Your task to perform on an android device: Open OLX India app, View the list of search results and open the TVS Apache RTR 160 4V Bike and View photos
Image 0: 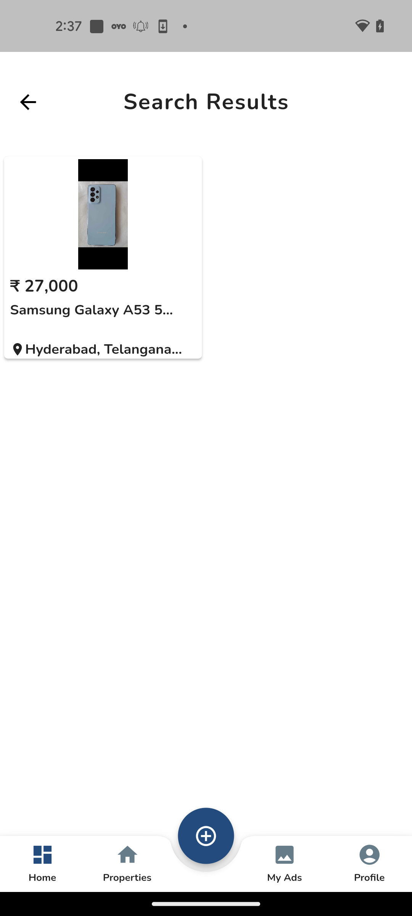
Open OLX India app
Step 0: open app "OLX India"
Image 1: 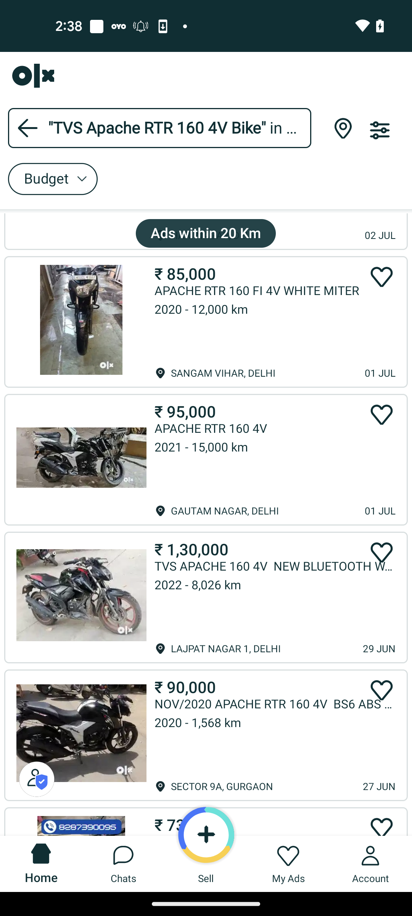
Scroll down
Step 1: scroll down
Image 3: 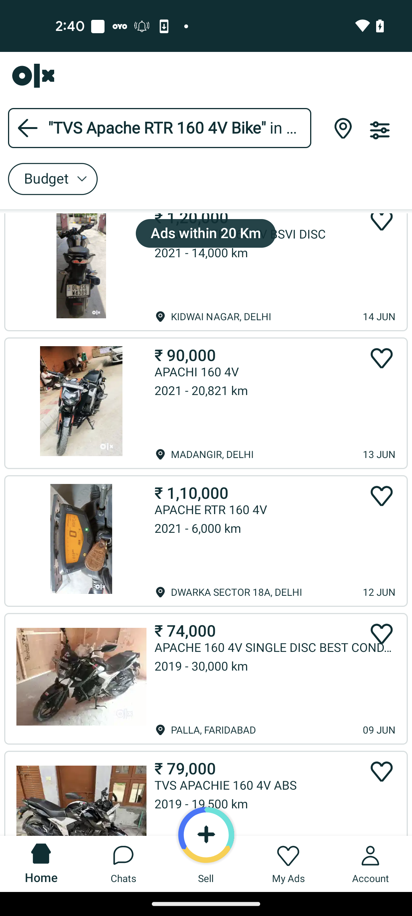
Scroll down
Step 3: scroll down
Image 4: 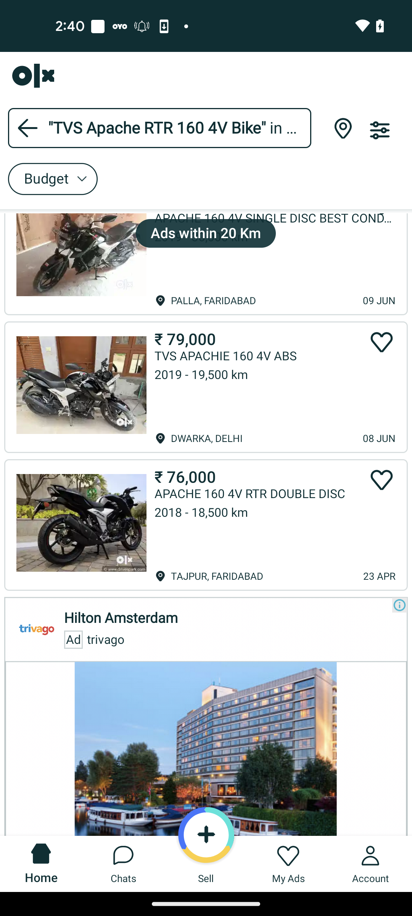
Open the TVS Apache RTR 160 4V Bike
Step 4: click (275, 356)
Image 5: 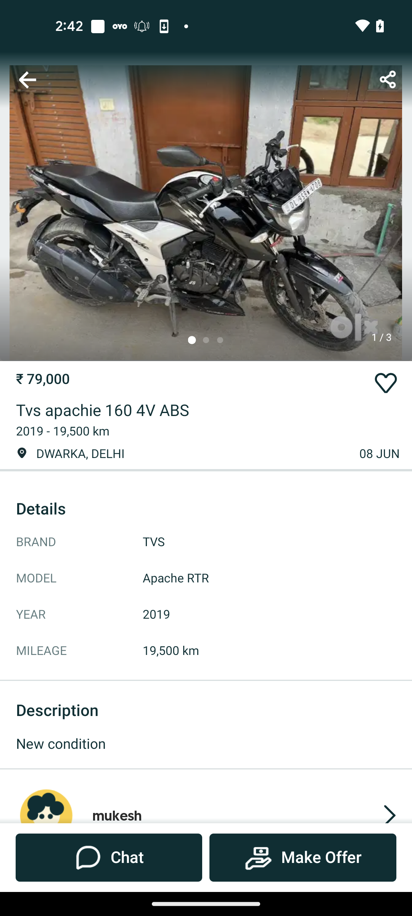
Click on the Photo
Step 5: click (203, 211)
Image 6: 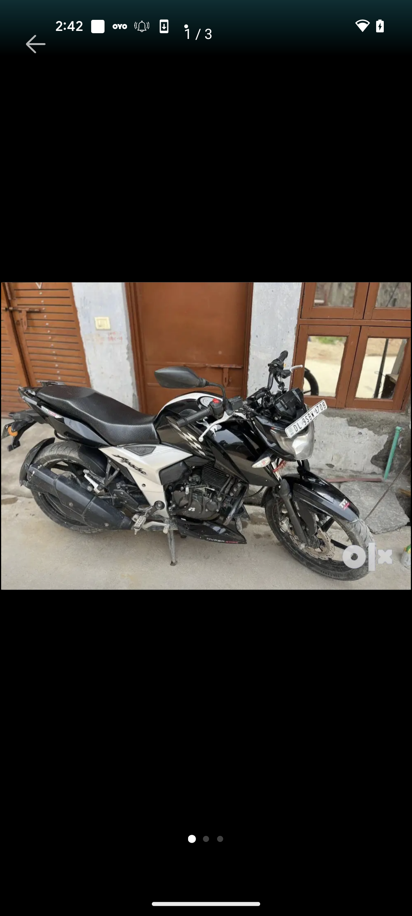
Swipe left to view more photos
Step 6: scroll right
Image 7: 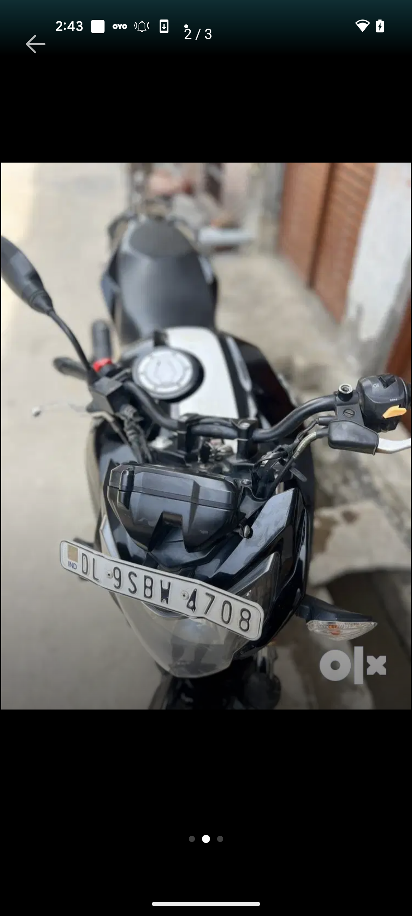
Swipe left to view more photos
Step 7: scroll right